Your task to perform on an android device: My flight timing is different, so I want to view flight details so I can get a flight at that time, which I want on the Expedia app.
Image 0: 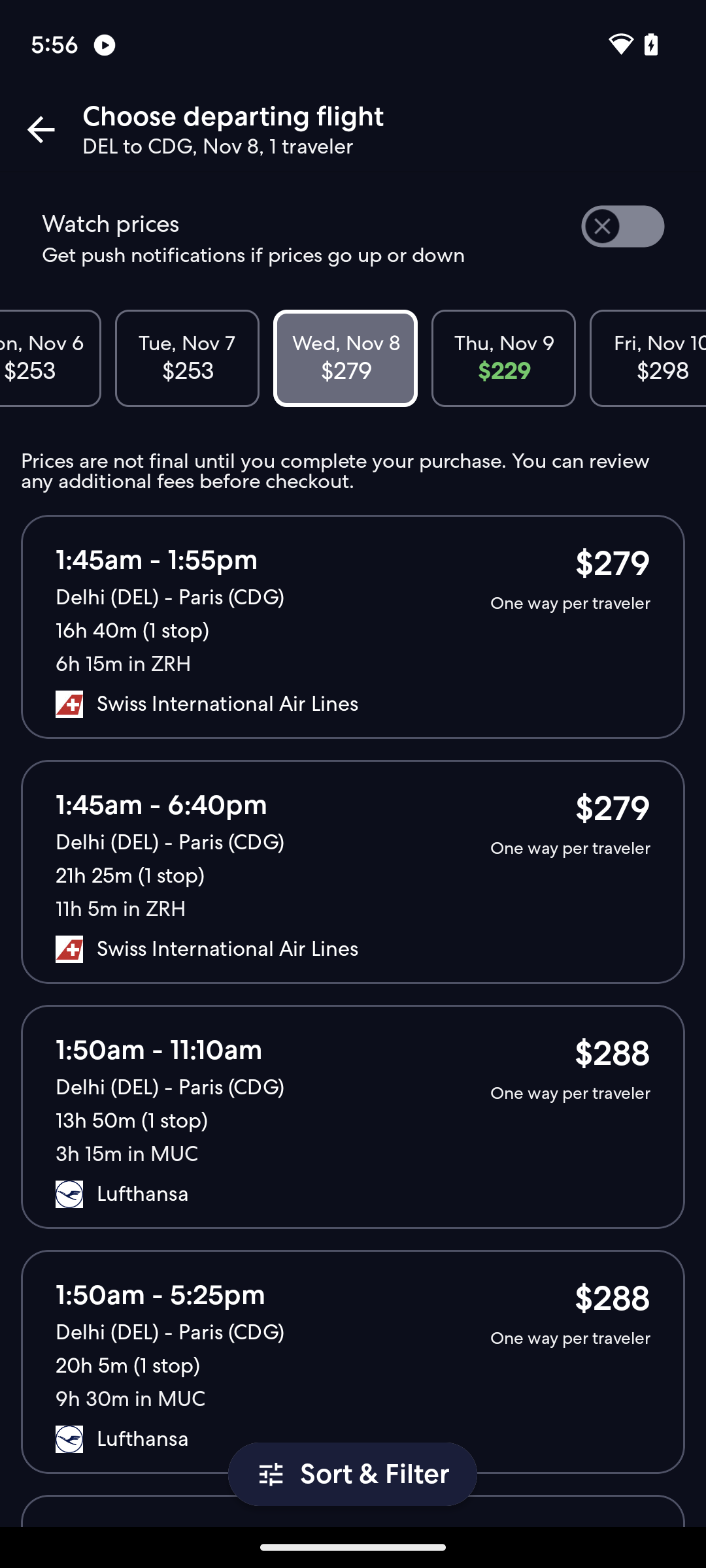
Tap on the first flight present on the screen.
Step 0: click (157, 560)
Image 1: 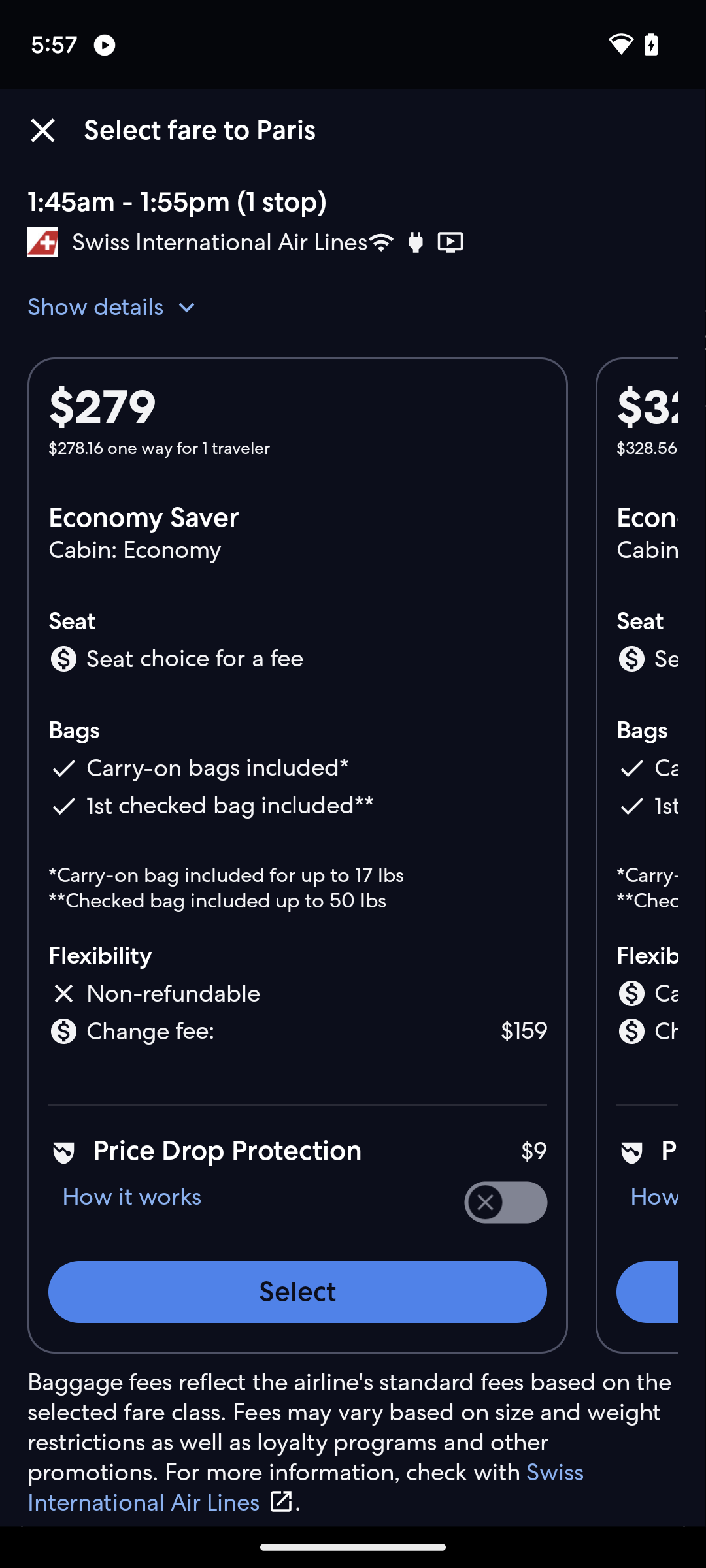
Scroll up to view flight details.
Step 1: scroll down